Your task to perform on an android device: I'd like to delete the Recording 1 file because it's no longer useful.
Image 0: 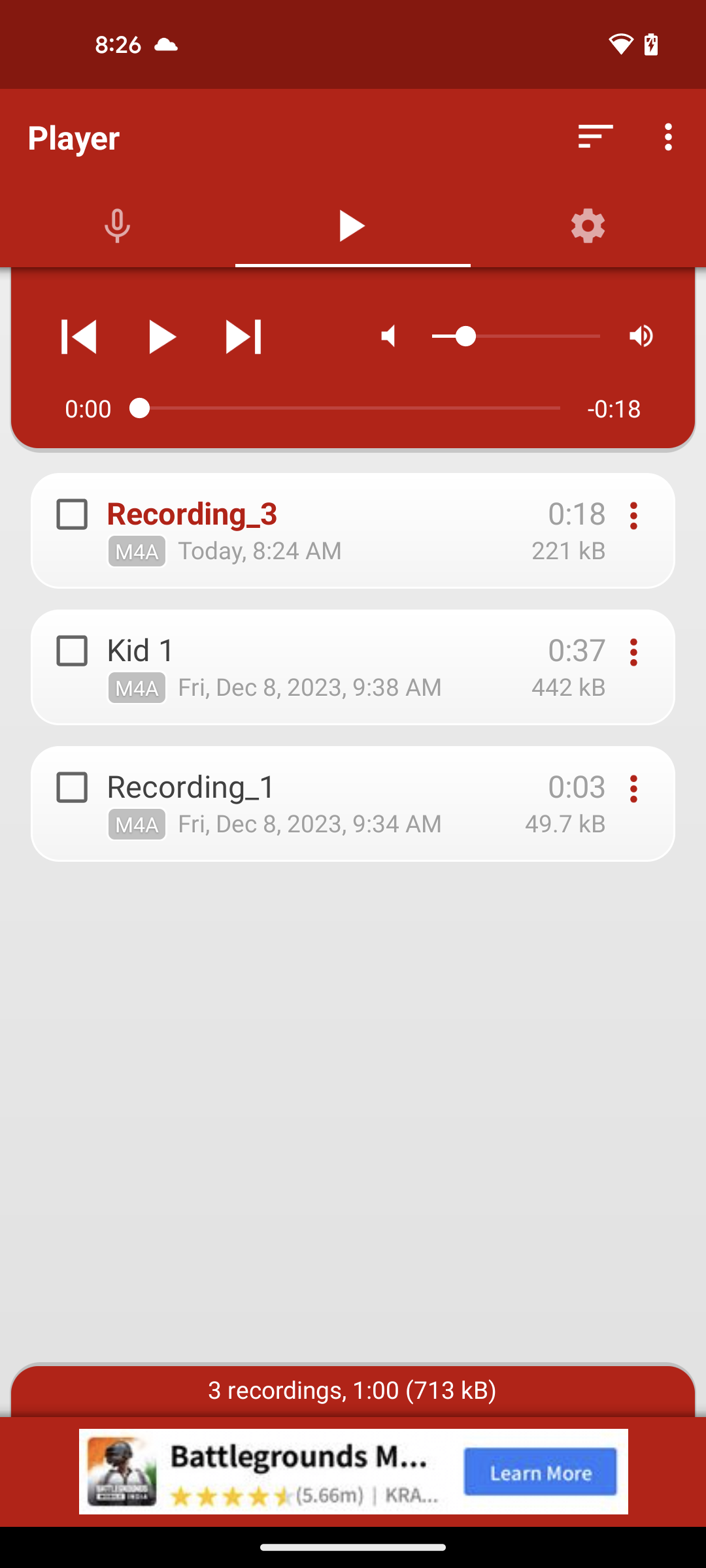
click on three dots icon of Recording 1
Step 0: click (633, 789)
Image 2: 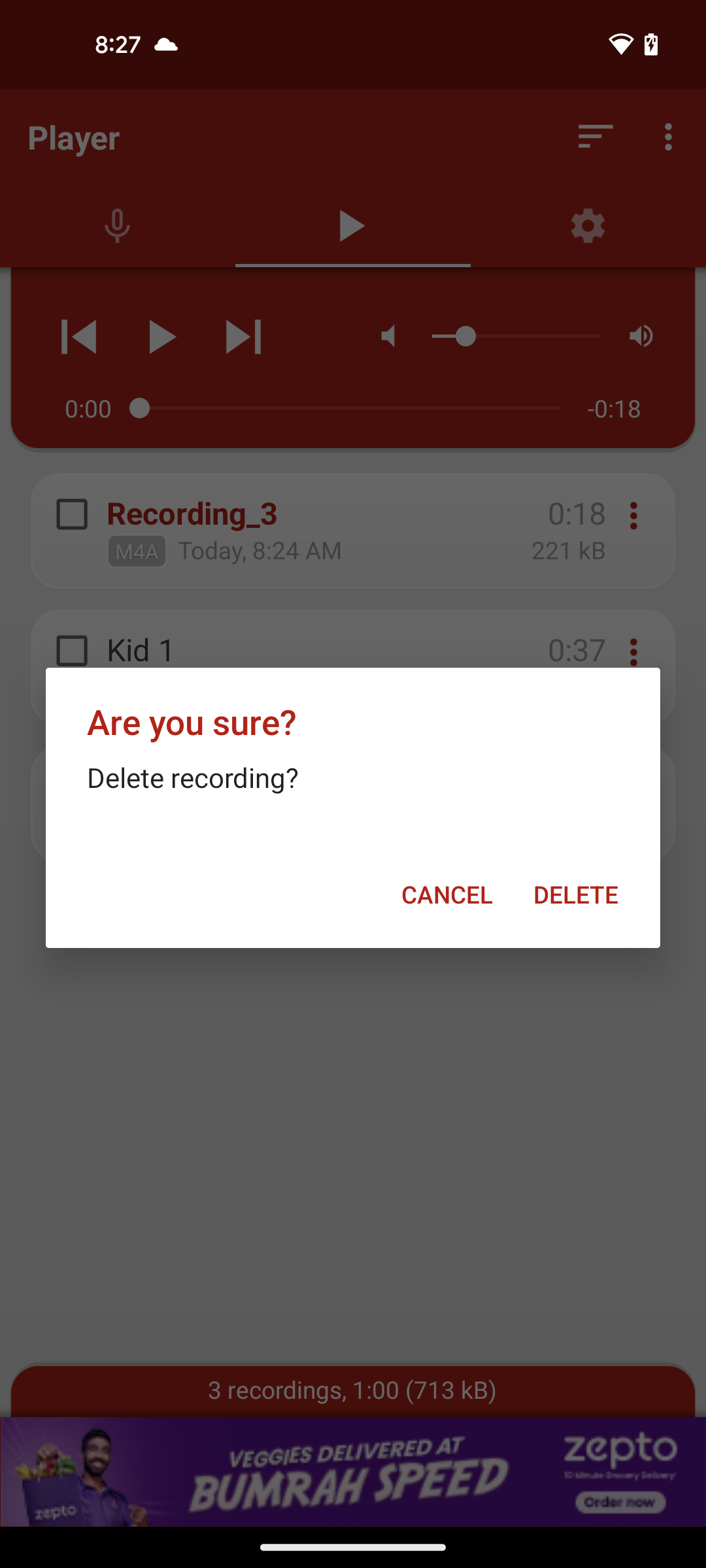
click on Delete to conform
Step 2: click (576, 894)